Your task to perform on an android device: Open the calendar app and add an event for a wedding anniversary on June 19 at 1 p.m. in Pullman Aerocity, New Delhi.
Image 1: 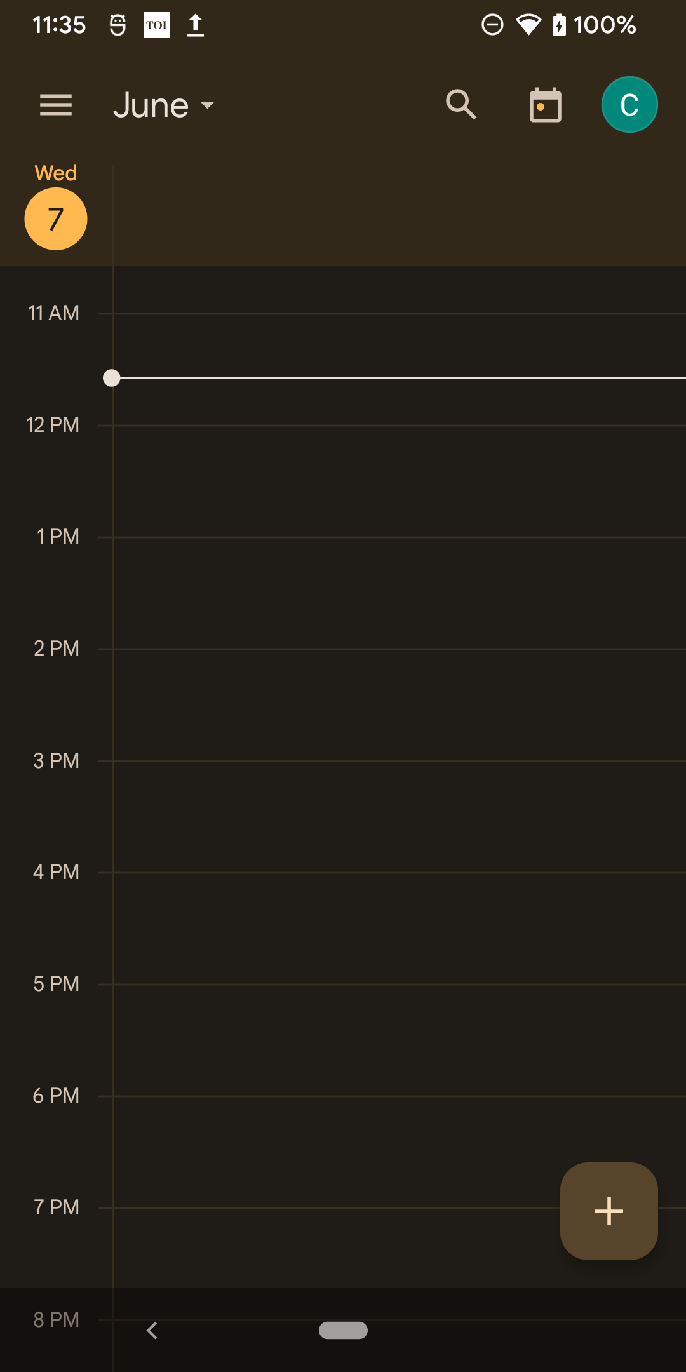
click on the plus icon at the bottom right corner of the screen
Step 1: click (609, 1211)
Image 2: 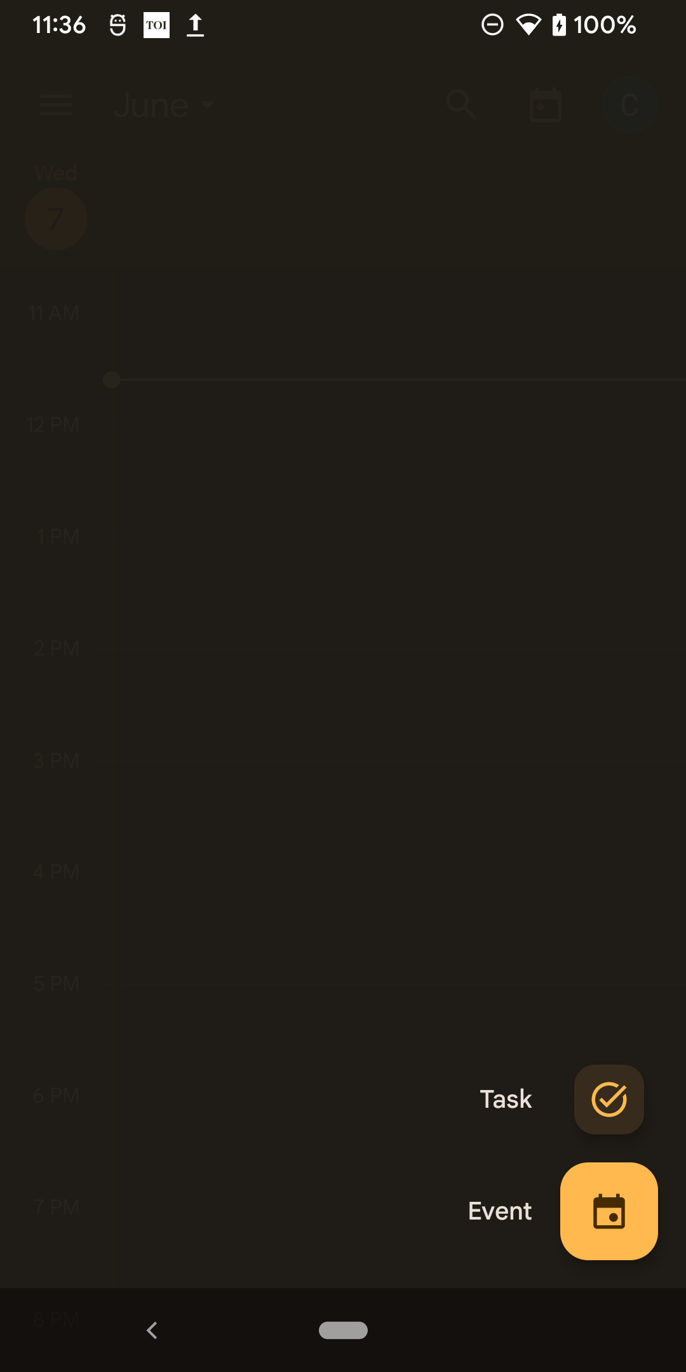
click on the Event option at the bottom right corner of the screen
Step 2: click (549, 1211)
Image 3: 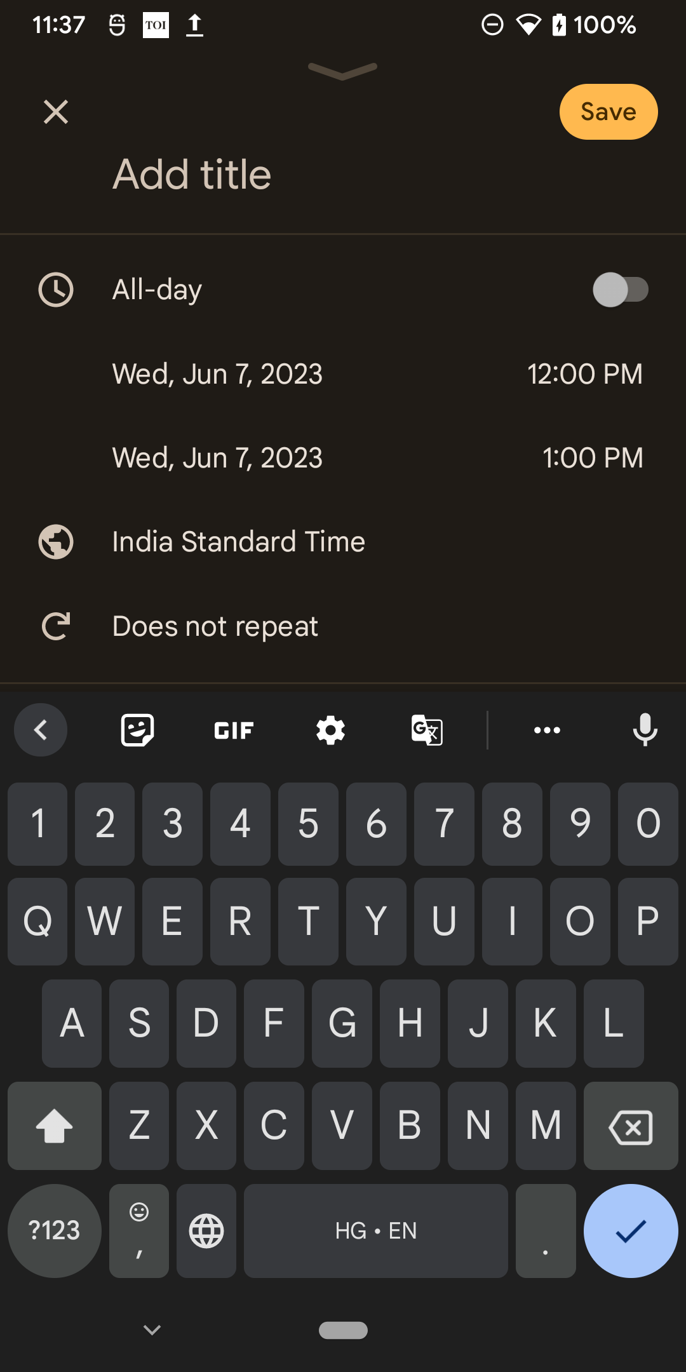
Add a title as wedding anniversary
Step 3: type "wedding anniversary"
Image 4: 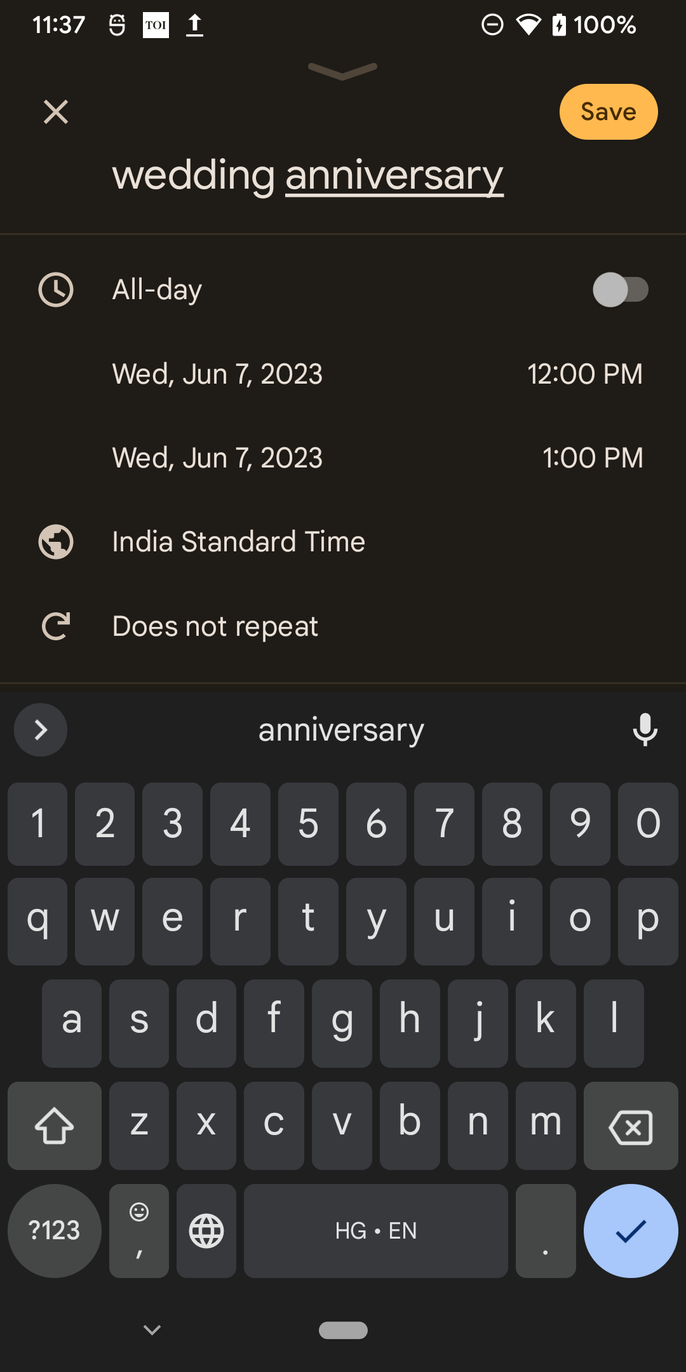
click on the date section
Step 4: click (319, 373)
Image 5: 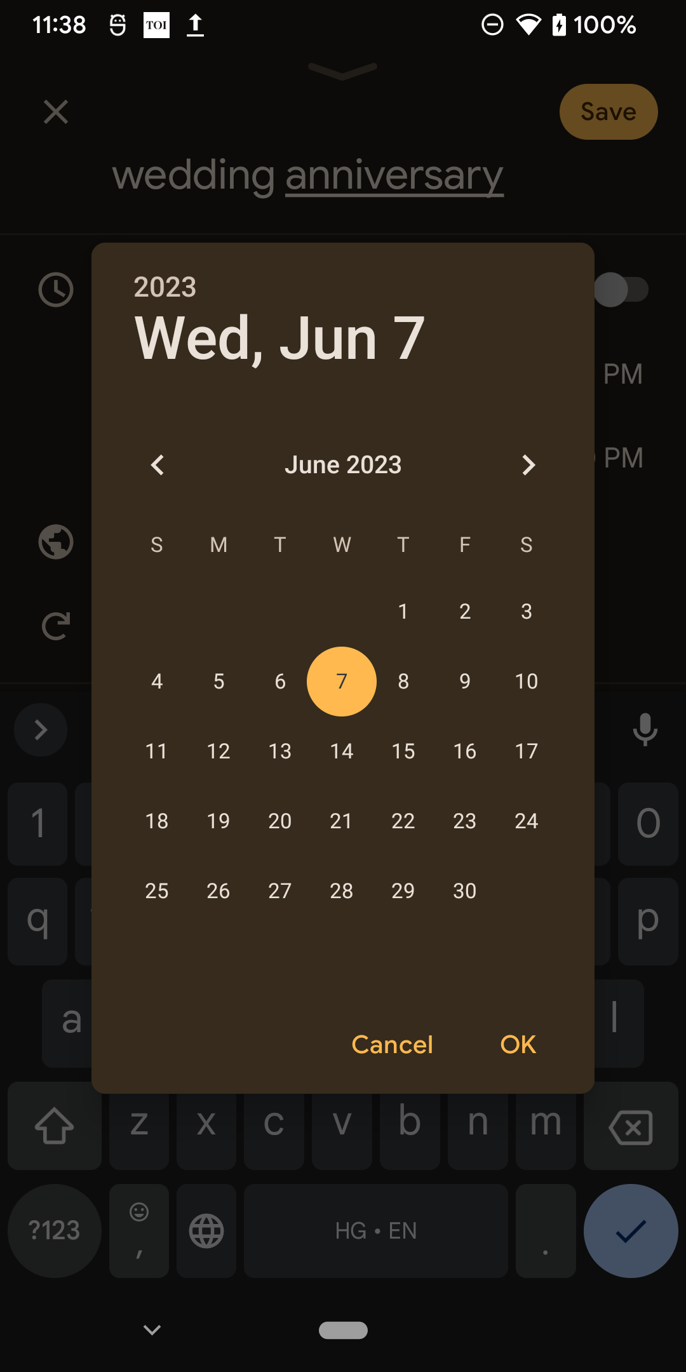
select the date 19 june
Step 5: click (219, 821)
Image 6: 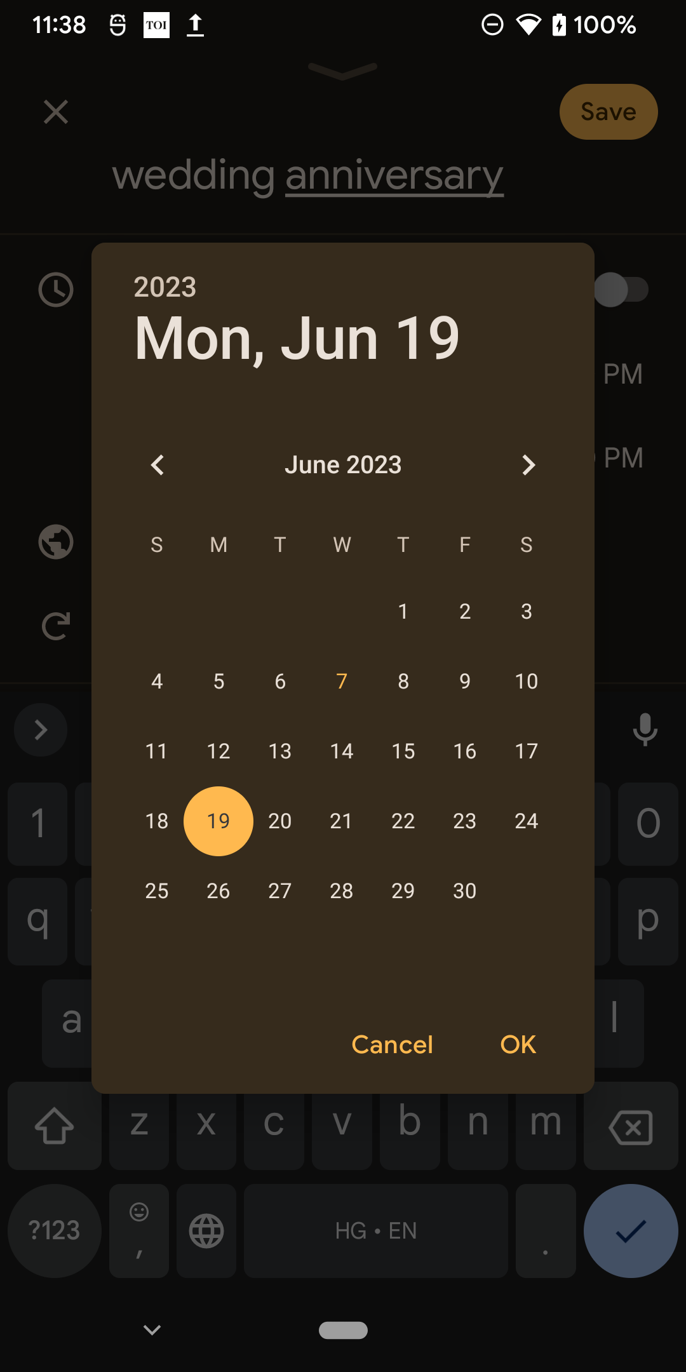
click on the Ok button
Step 6: click (518, 1045)
Image 7: 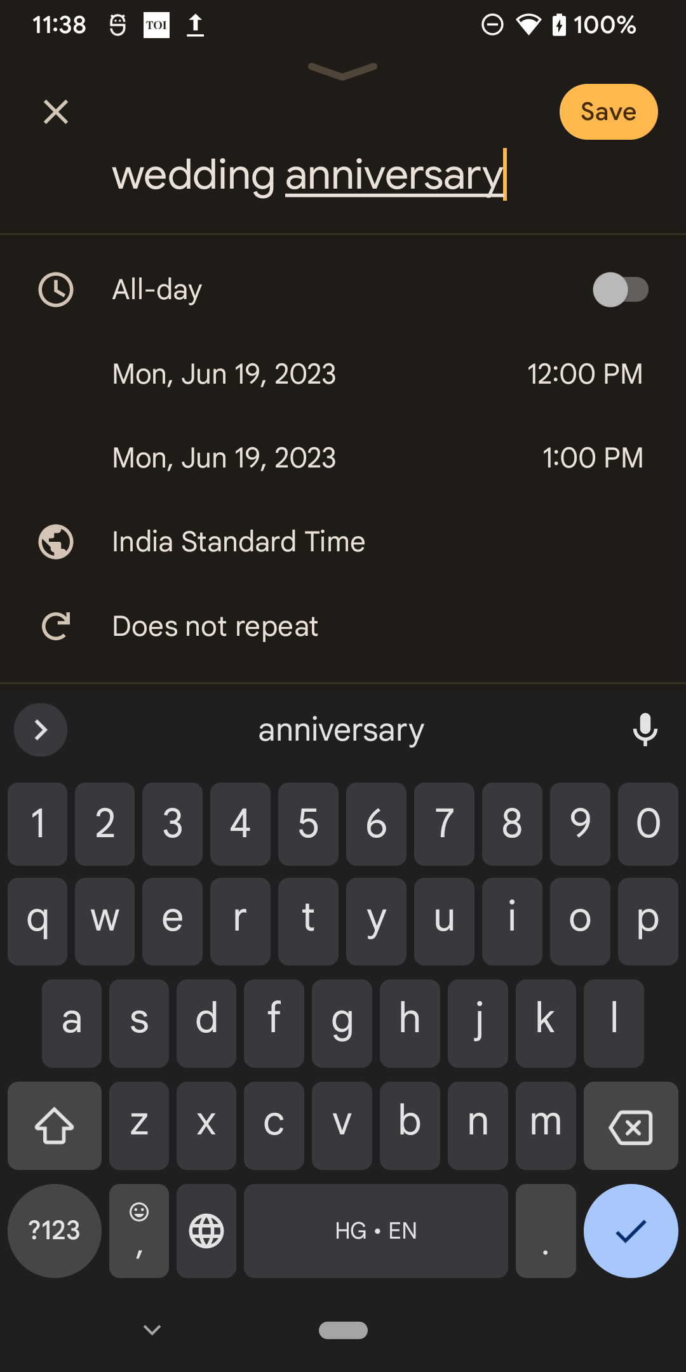
click on the start time
Step 7: click (586, 373)
Image 8: 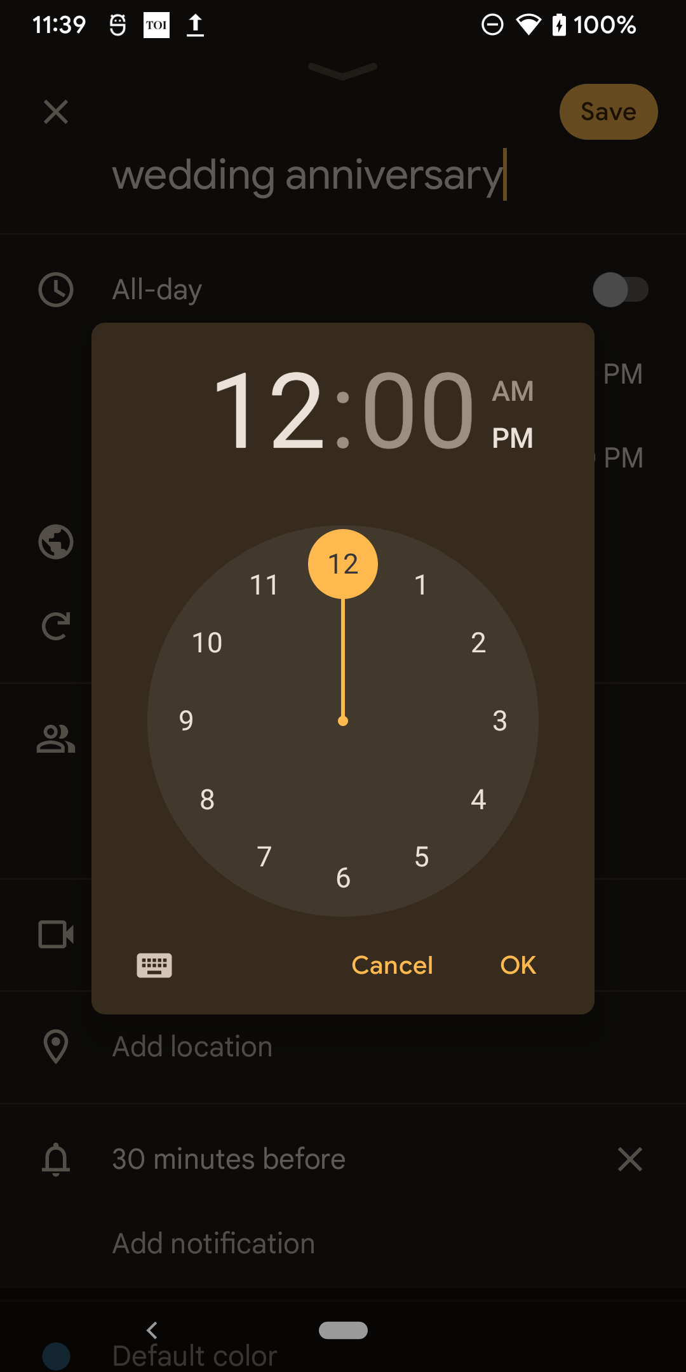
set the time 1 pm
Step 8: click (420, 585)
Image 9: 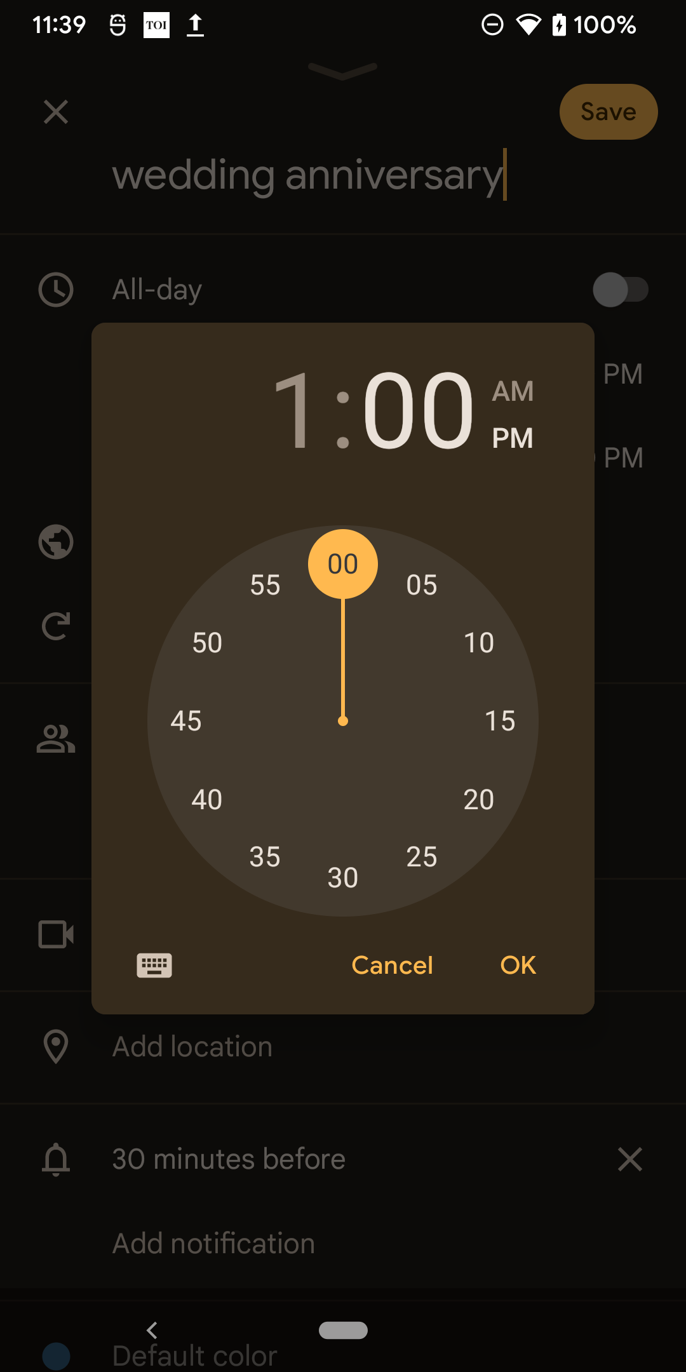
select the pm
Step 9: click (512, 438)
Image 10: 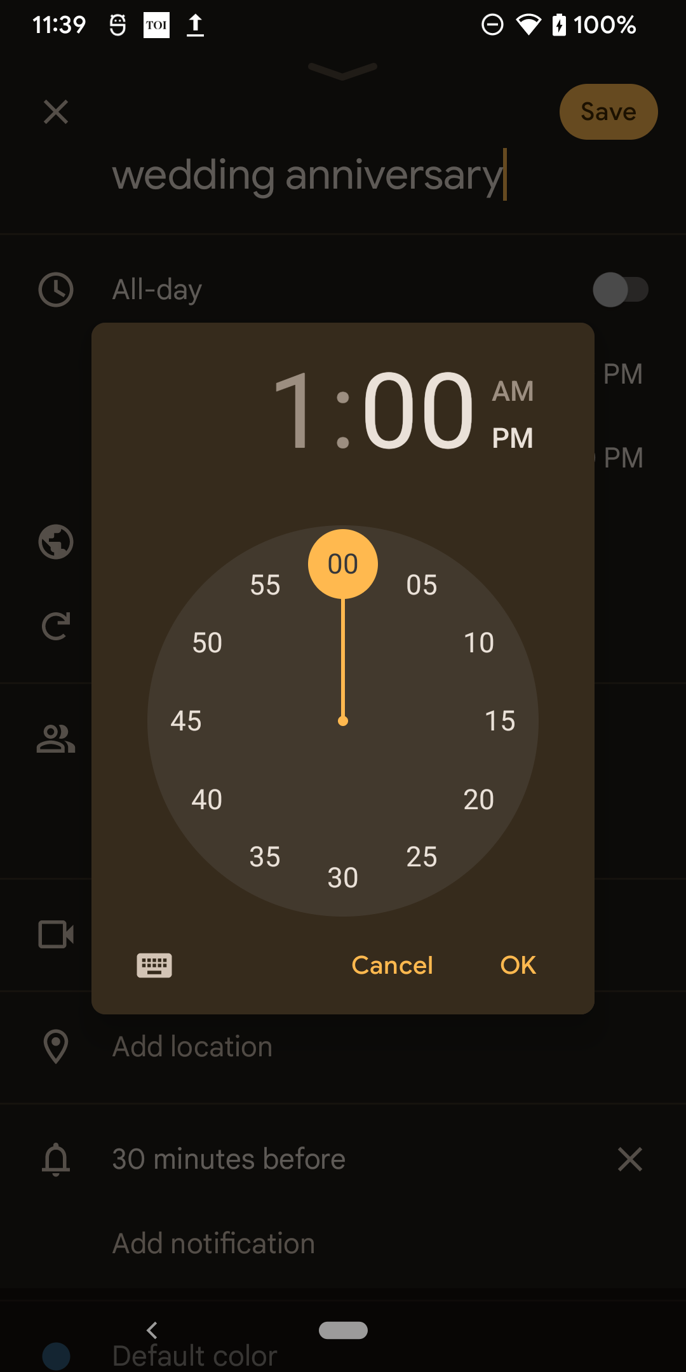
click on the Ok button
Step 10: click (518, 965)
Image 12: 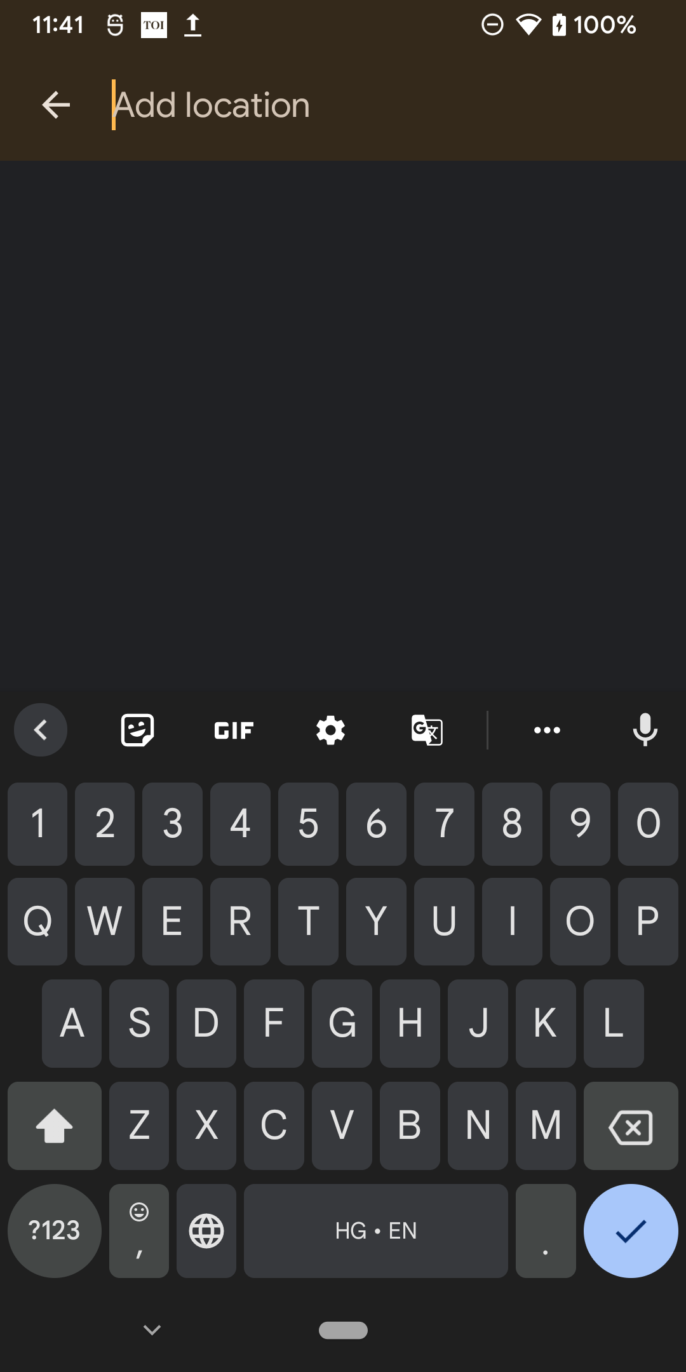
Enter location as Pullman Aerocity, New Delhi
Step 12: type "Pullman Aerocity, New Delhi"
Image 14: 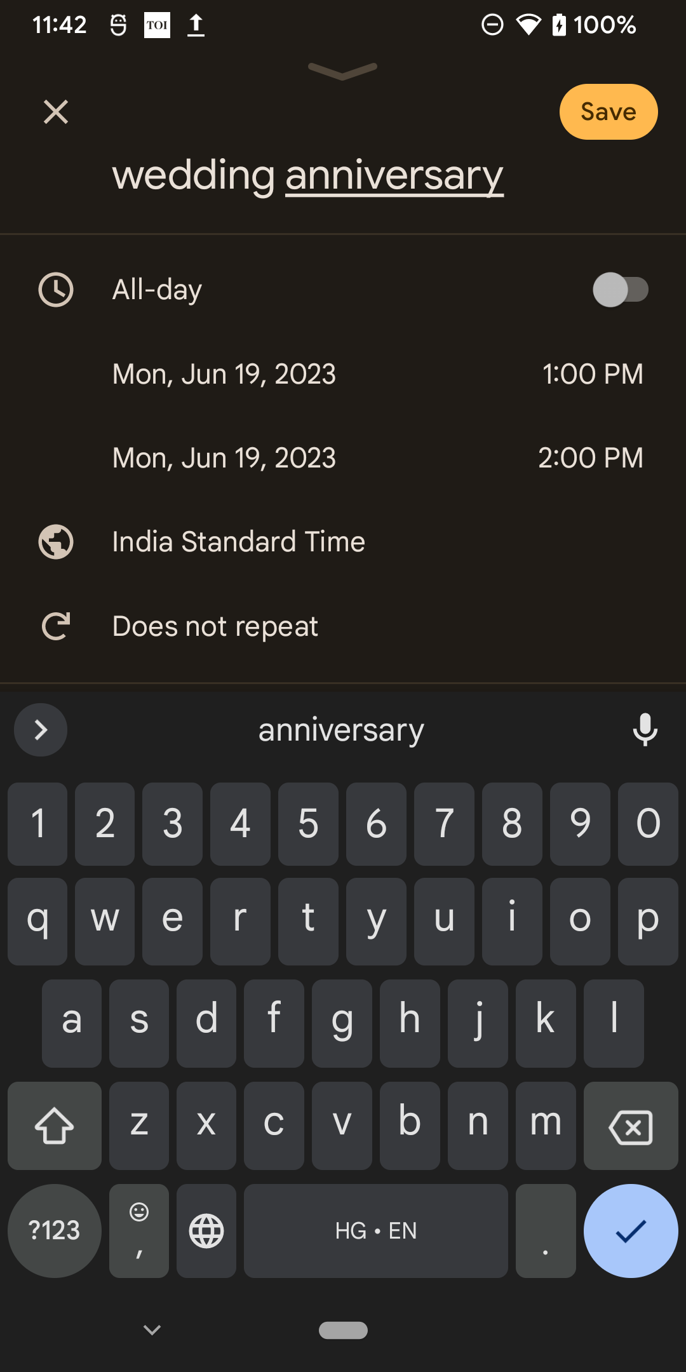
click on the tick button at the bottom right corner of the screen
Step 14: click (631, 1236)